Your task to perform on an android device: Open Filpkart AAP and view a shopper review of a sports bottle.
Image 0: 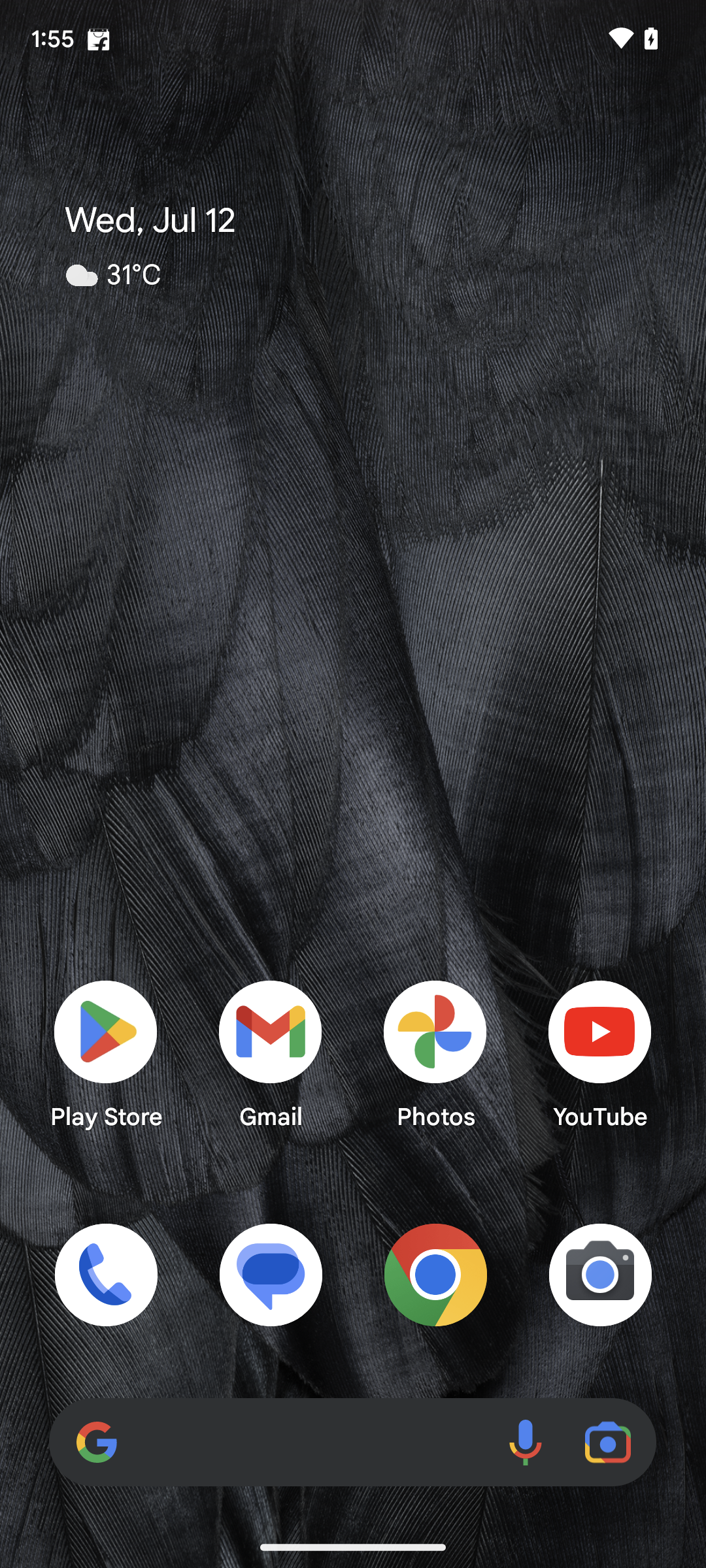
Open flipkart aap
Step 0: open app "Flipkart"
Image 1: 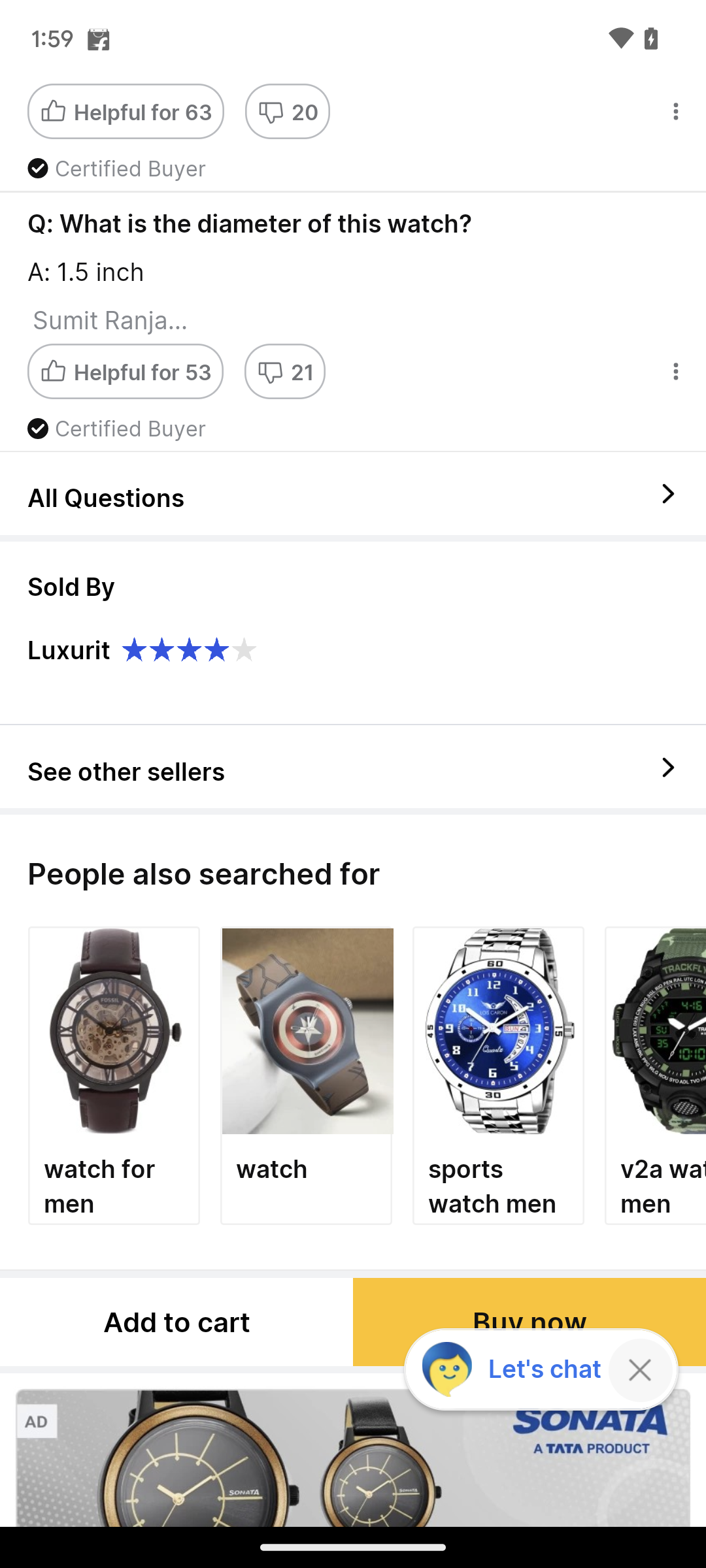
Open flipkart aap
Step 1: wait
Image 2: 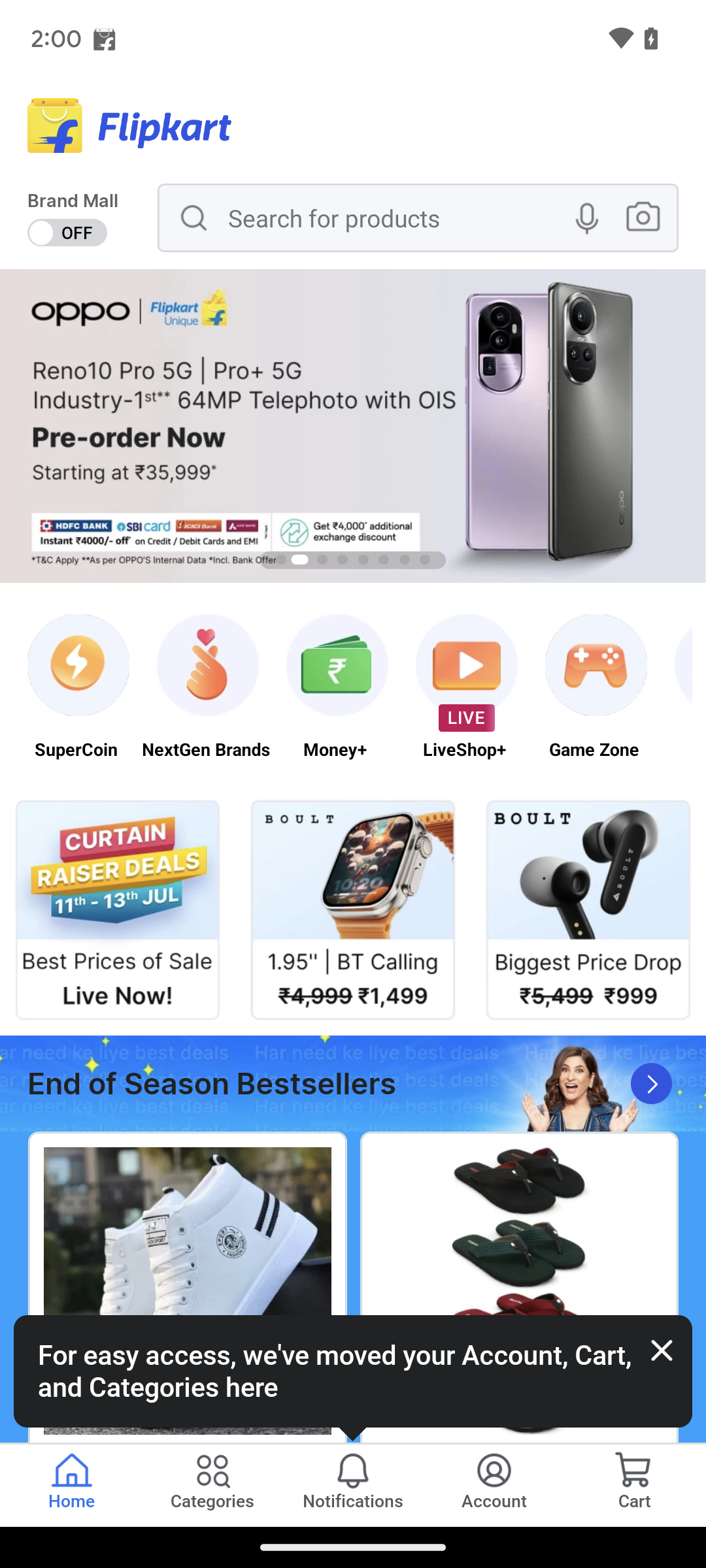
Tap on the search bar at the top of the screen.
Step 2: click (397, 218)
Image 3: 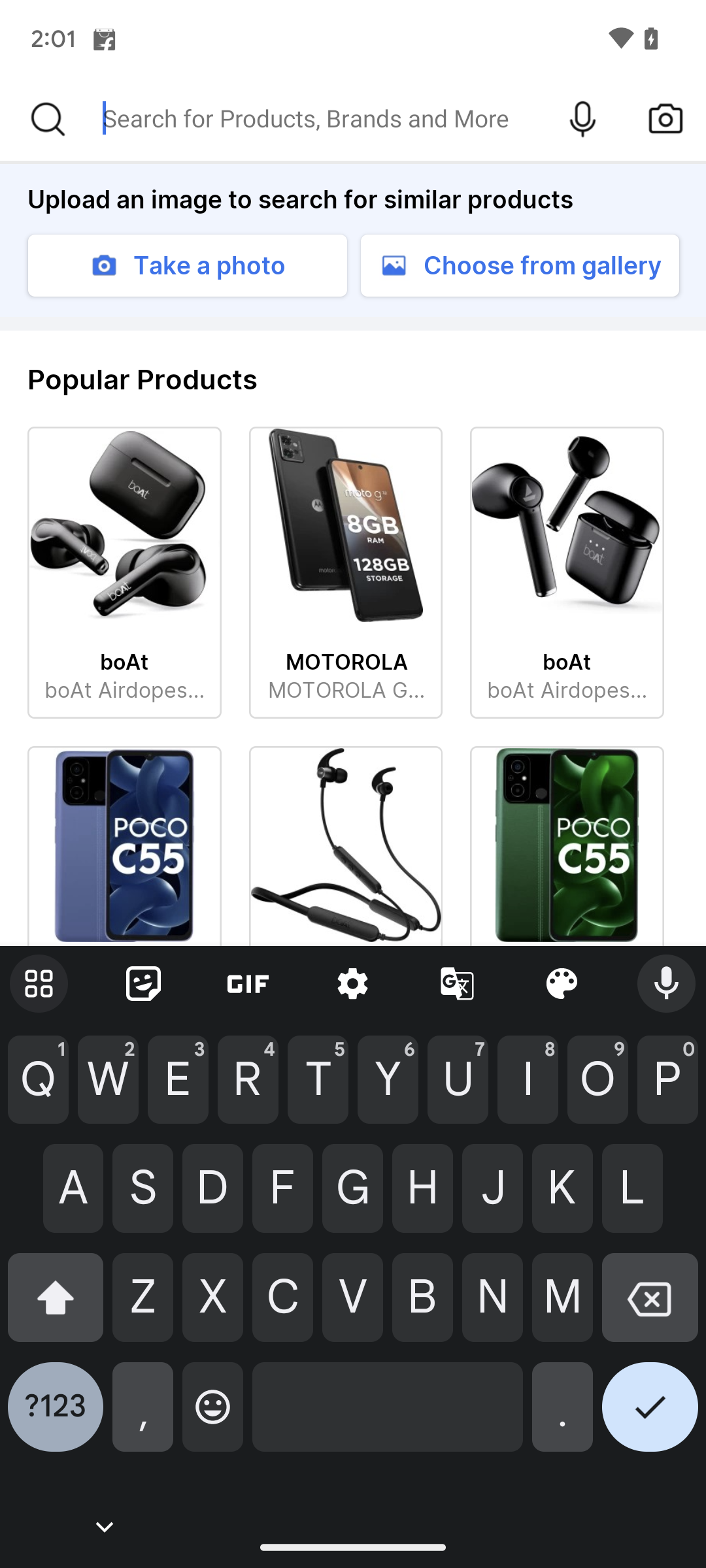
Search for sports water bottles.
Step 3: type "sports water bottles"
Image 4: 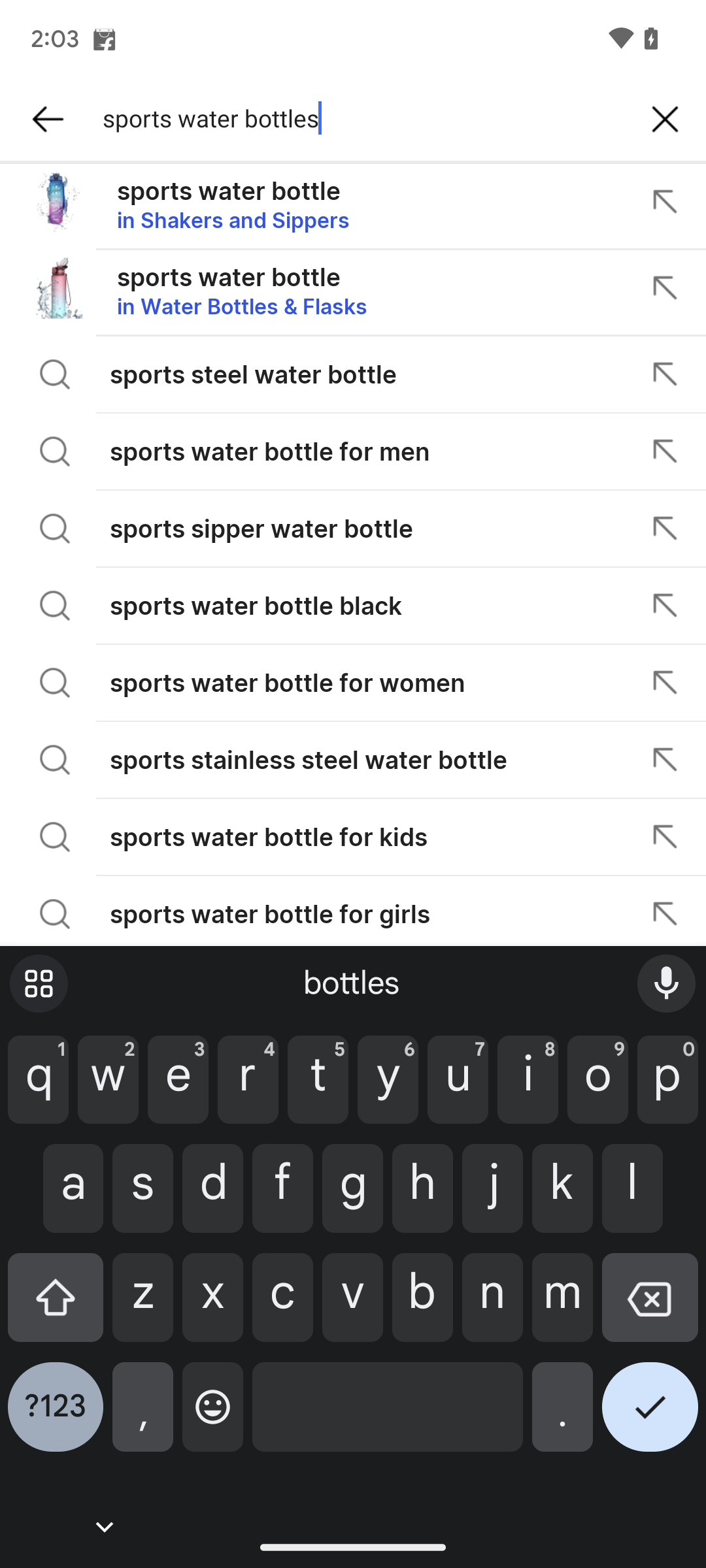
Tap on the right click present in the bottom right corner.
Step 4: click (650, 1417)
Image 5: 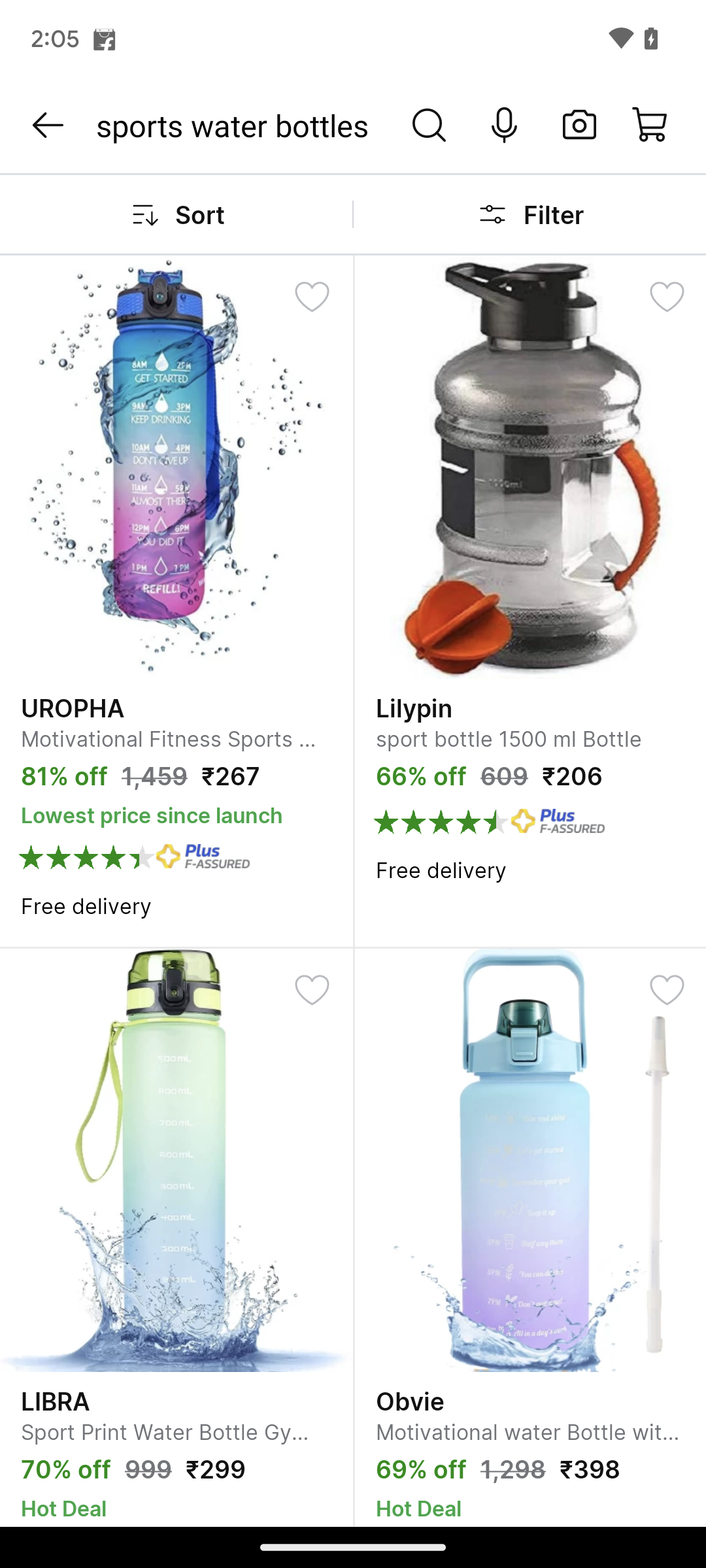
Click on the first water bottle present on screen.
Step 5: click (191, 555)
Image 6: 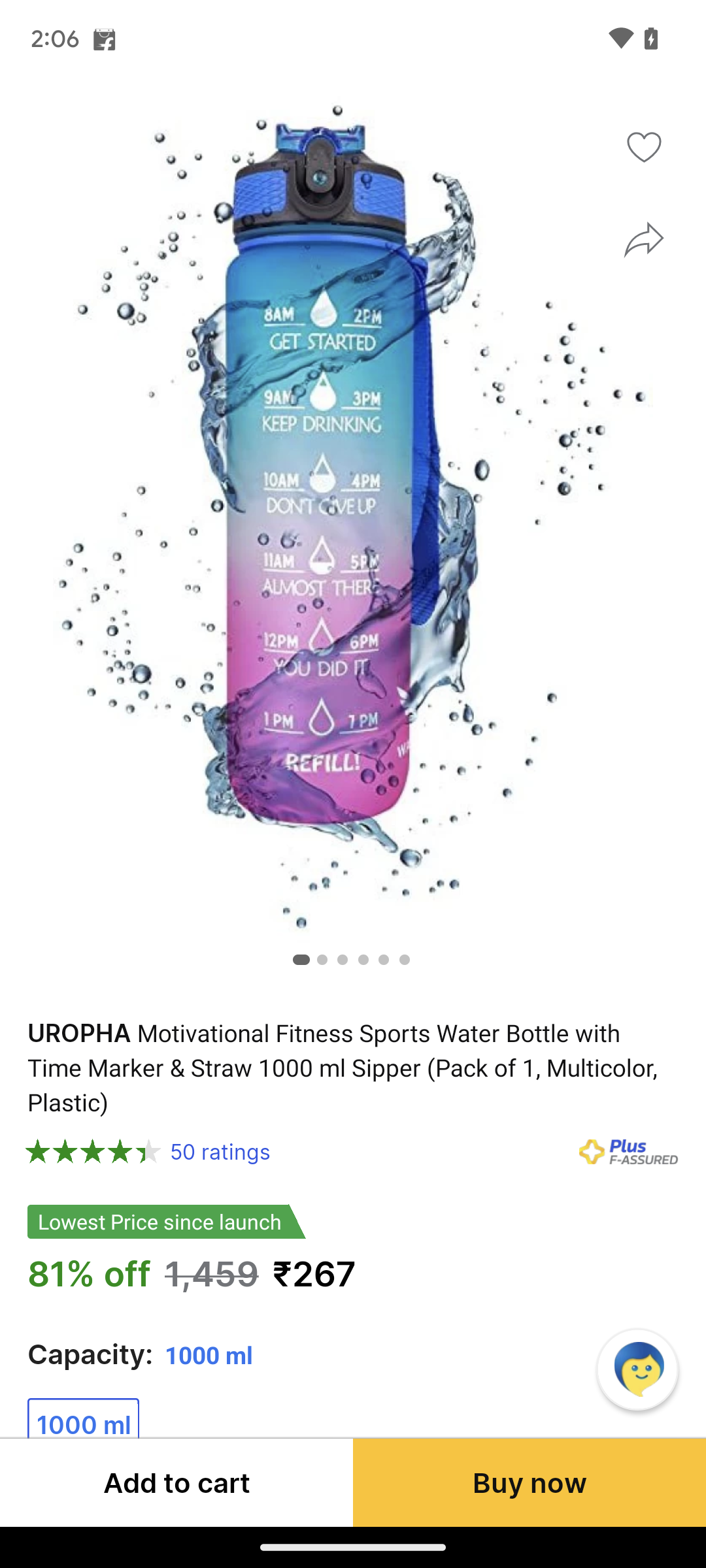
Scroll down to view the shopper review.
Step 6: scroll down
Image 7: 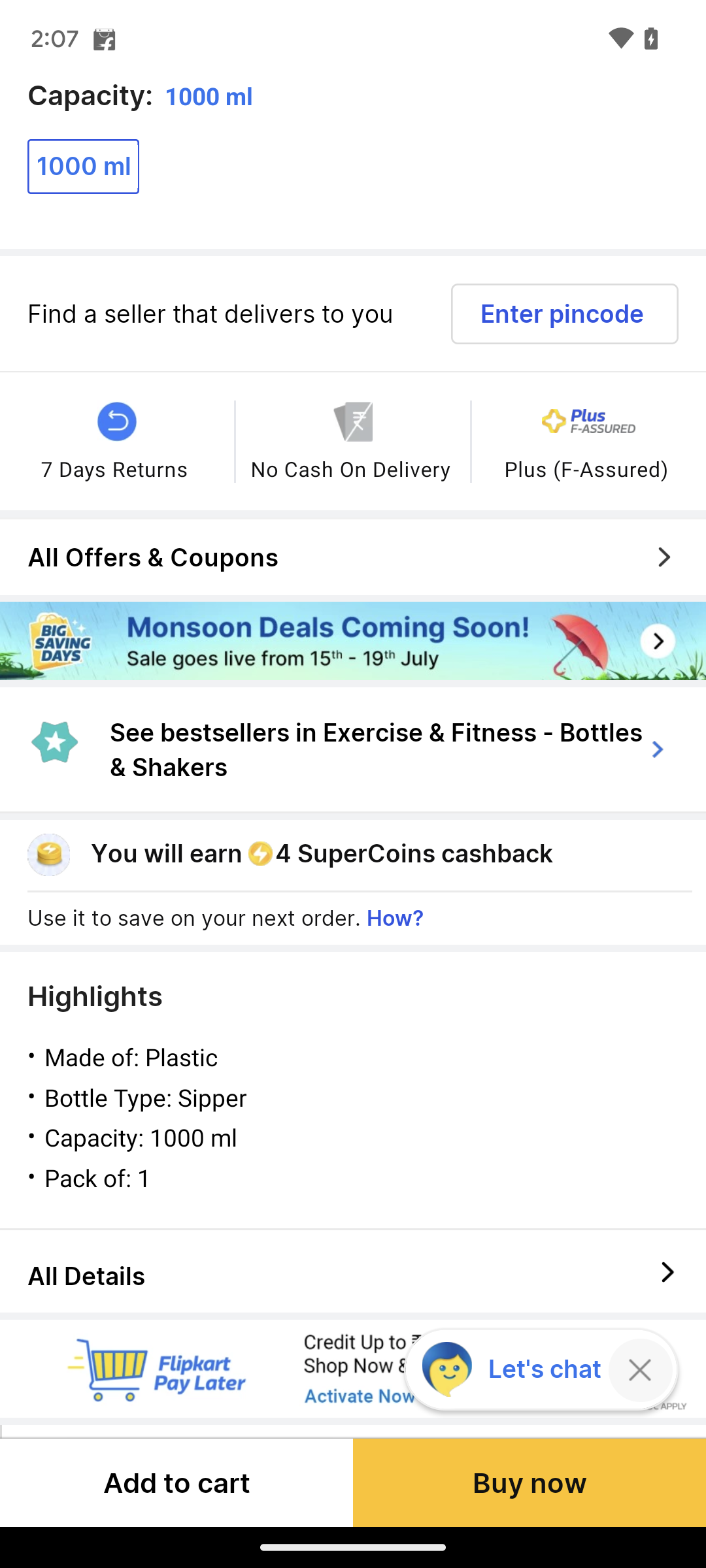
Scroll down to view the shopper review.
Step 7: scroll down
Image 8: 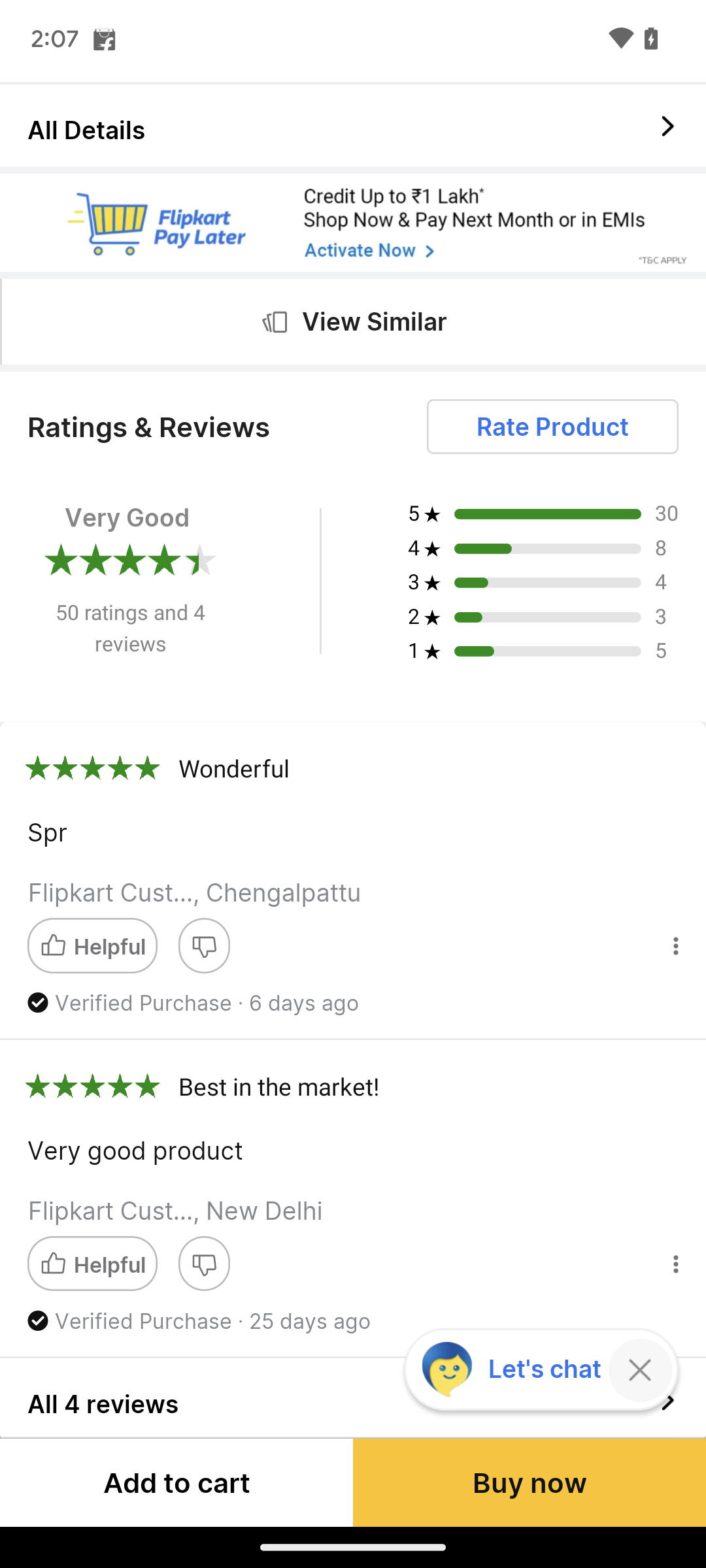
Scroll down to view the shopper review.
Step 8: scroll down
Image 9: 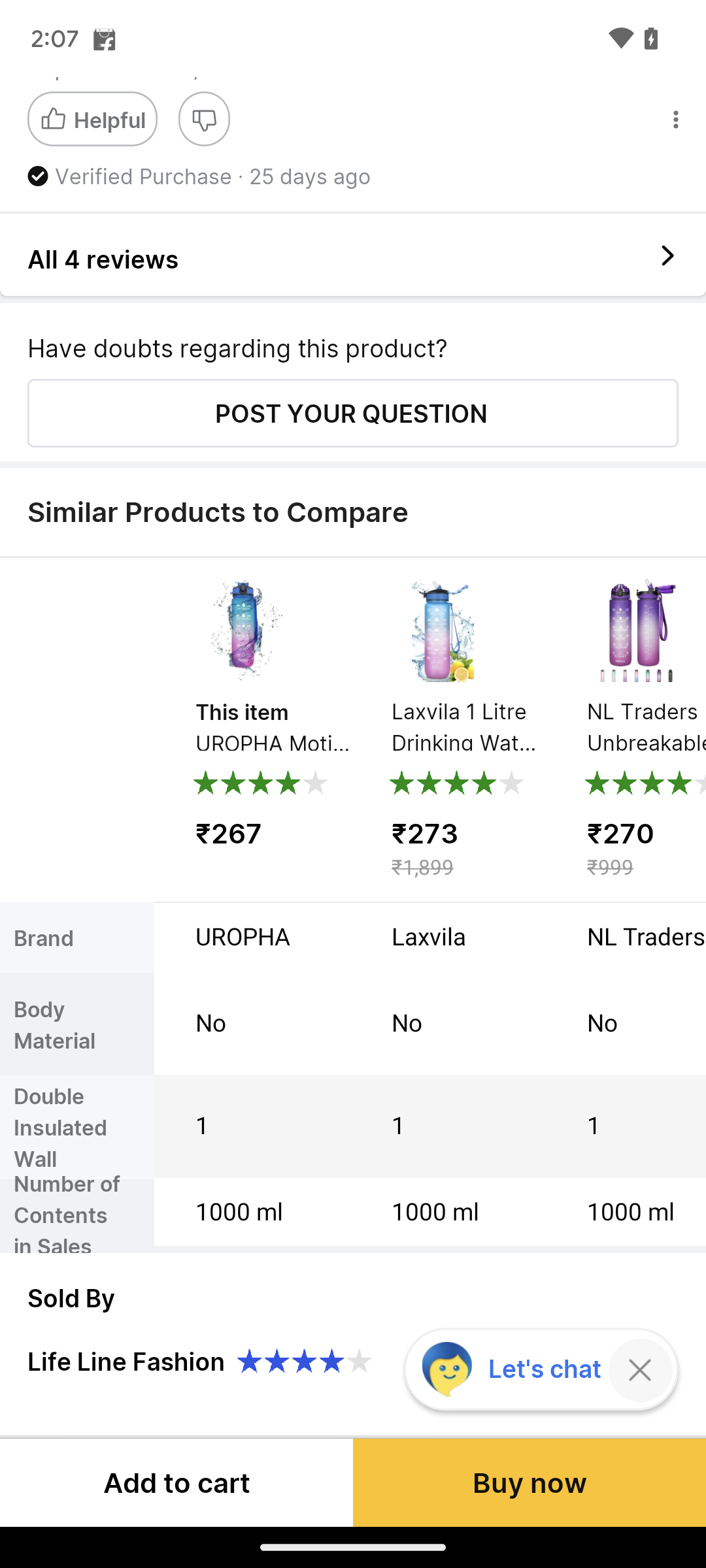
Scroll down to view the shopper review.
Step 9: scroll up